Your task to perform on an android device: Save the document labeled What is ChatGPT on the Word Office app.
Image 0: 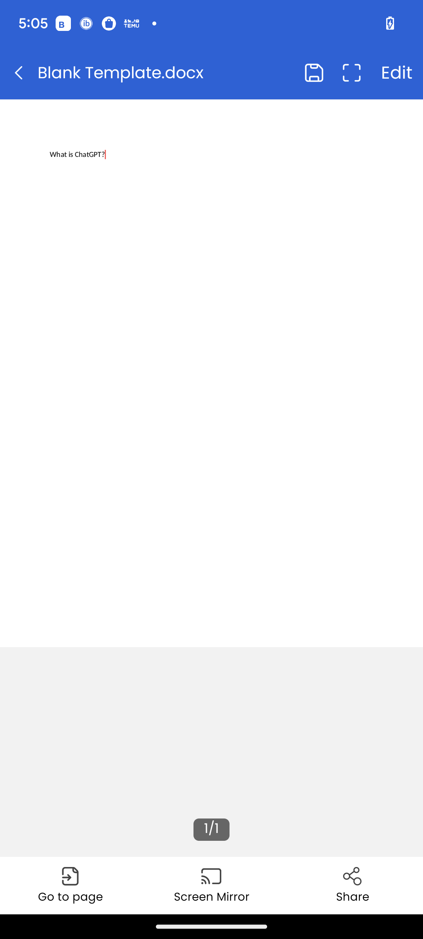
Click on the save icon at the top right of the screen.
Step 0: click (319, 74)
Image 1: 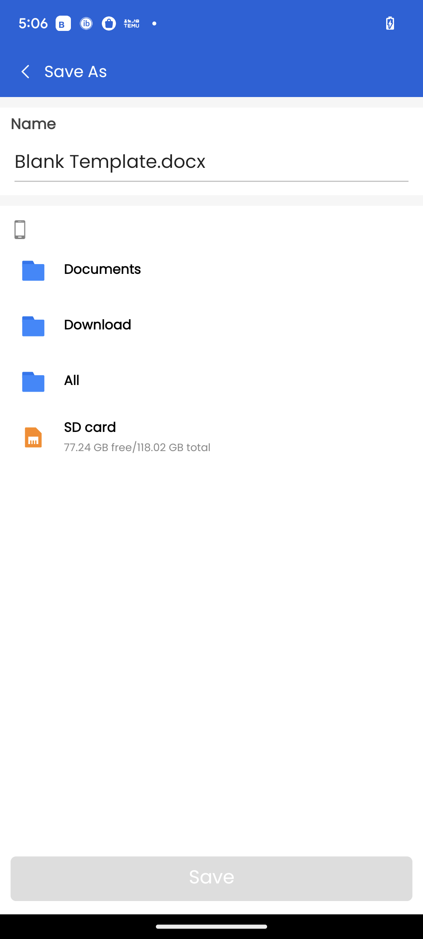
Click on Documents on the left side of the screen.
Step 1: click (102, 270)
Image 2: 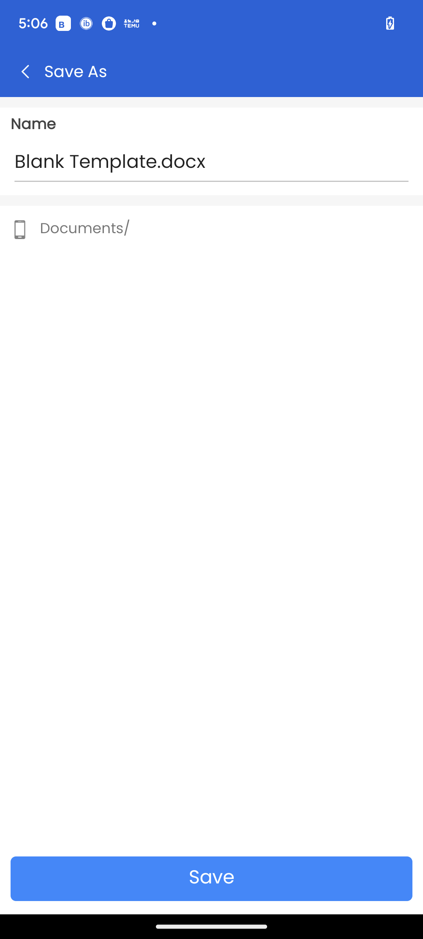
Click on Save at the bottom of the screen.
Step 2: click (211, 885)